Your task to perform on an android device: Make a video call to Natalie Larson on the Snapchat app.
Image 0: 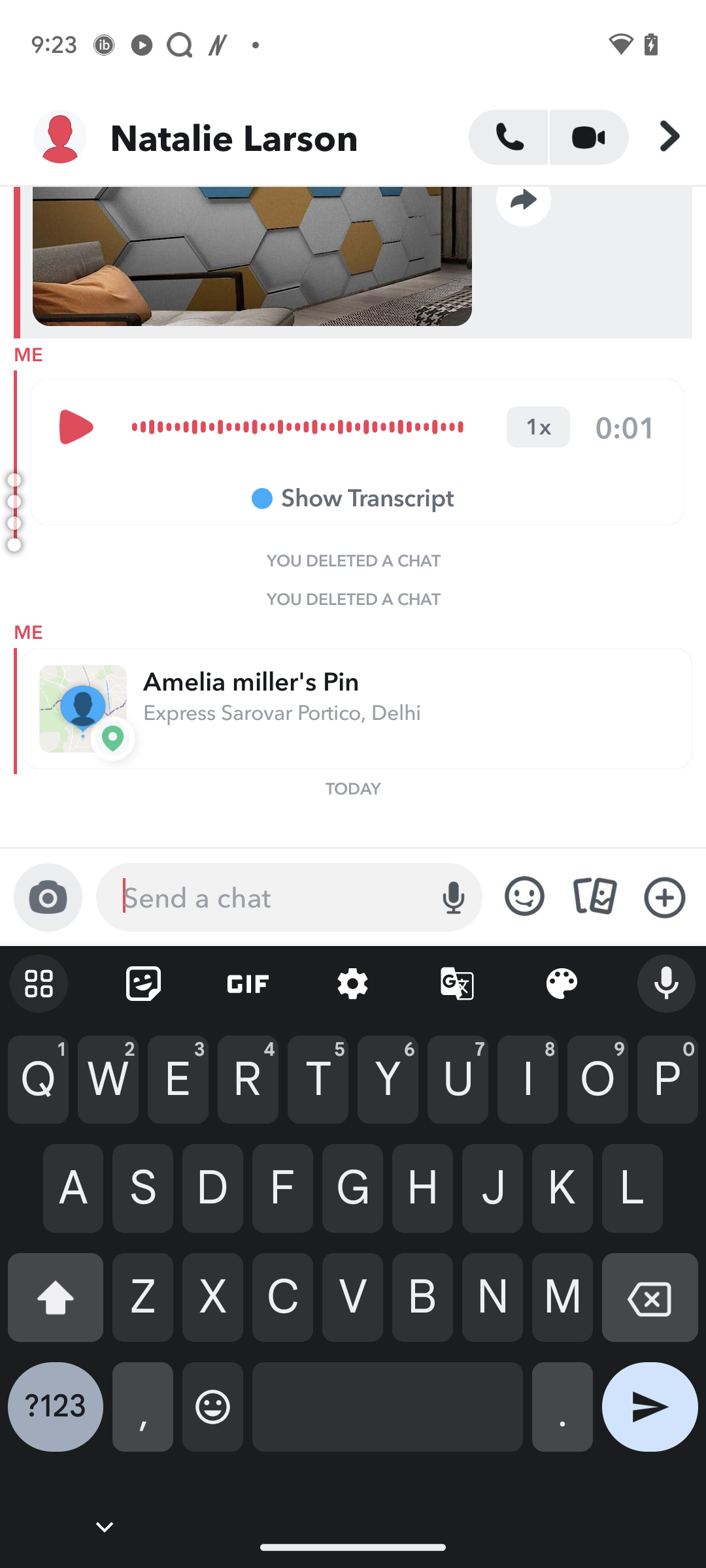
Click on the Video Call icon.
Step 0: click (582, 133)